Your task to perform on an android device: I'd like to read customer reviews on the Ikea app so that I can make an informed decision on the  Out from  Aromatisk tealight holder
Image 0: 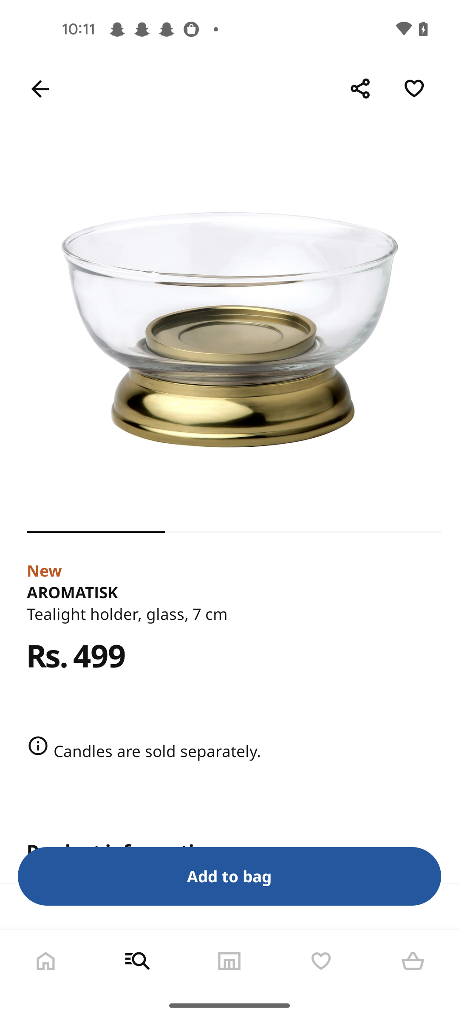
swipe up to view the reviews option
Step 0: scroll down
Image 1: 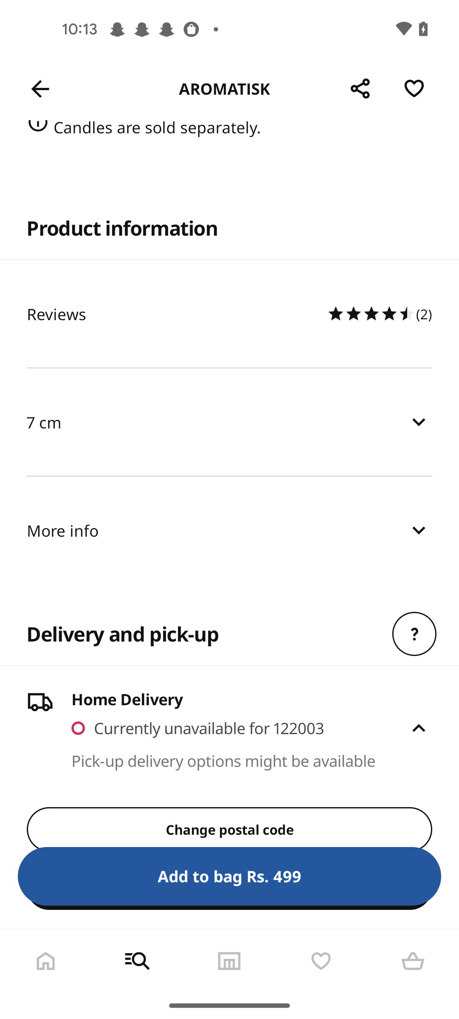
Click on the Reviews option
Step 1: click (176, 314)